Your task to perform on an android device: I forgot to add the location for the meeting, so on the Calendar app, edit the "EMPLOYMENT FAIR EVENT" meeting on December 28 and add Canada to the meeting location.
Image 0: 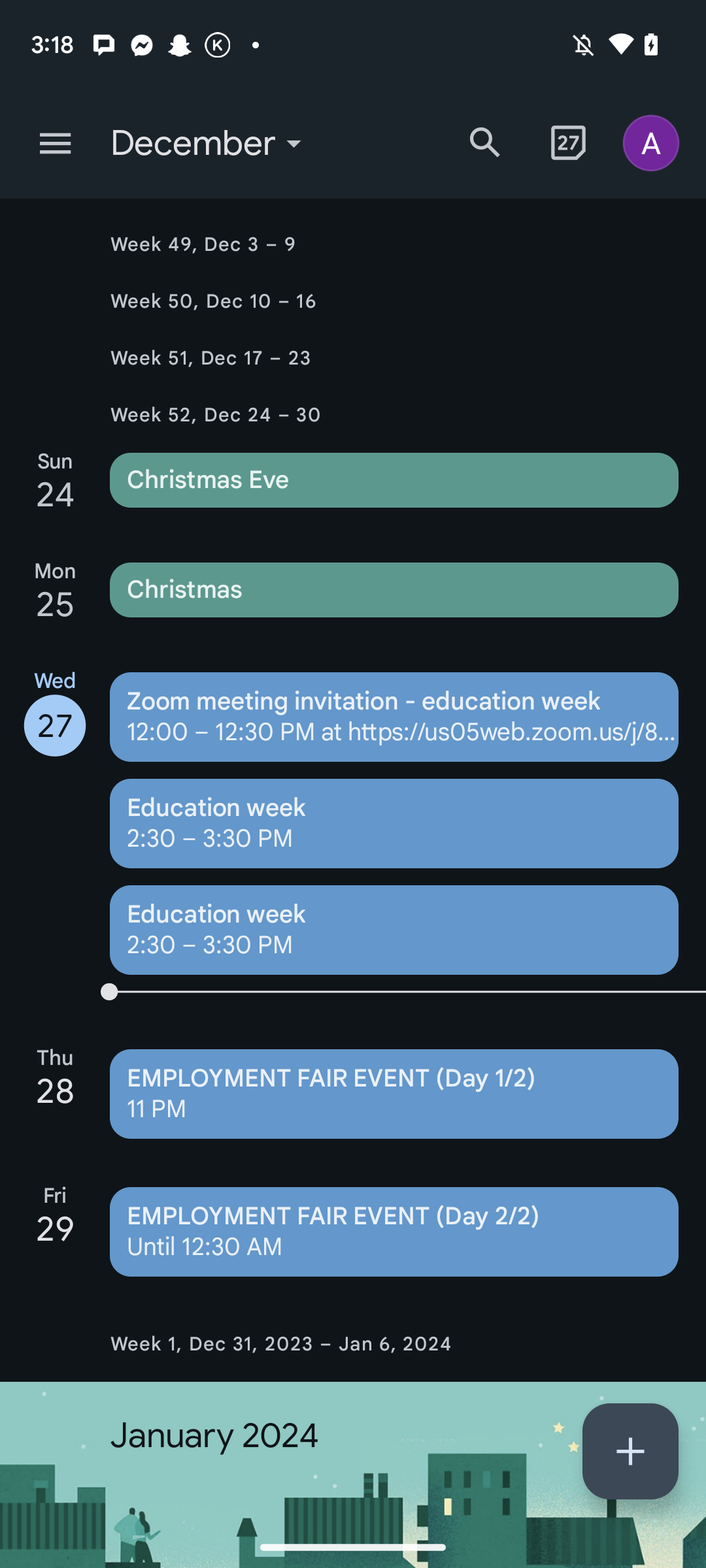
Click on the meeting "EMPLOYMENT FAIR EVENT" on December 28.
Step 0: click (394, 1094)
Image 1: 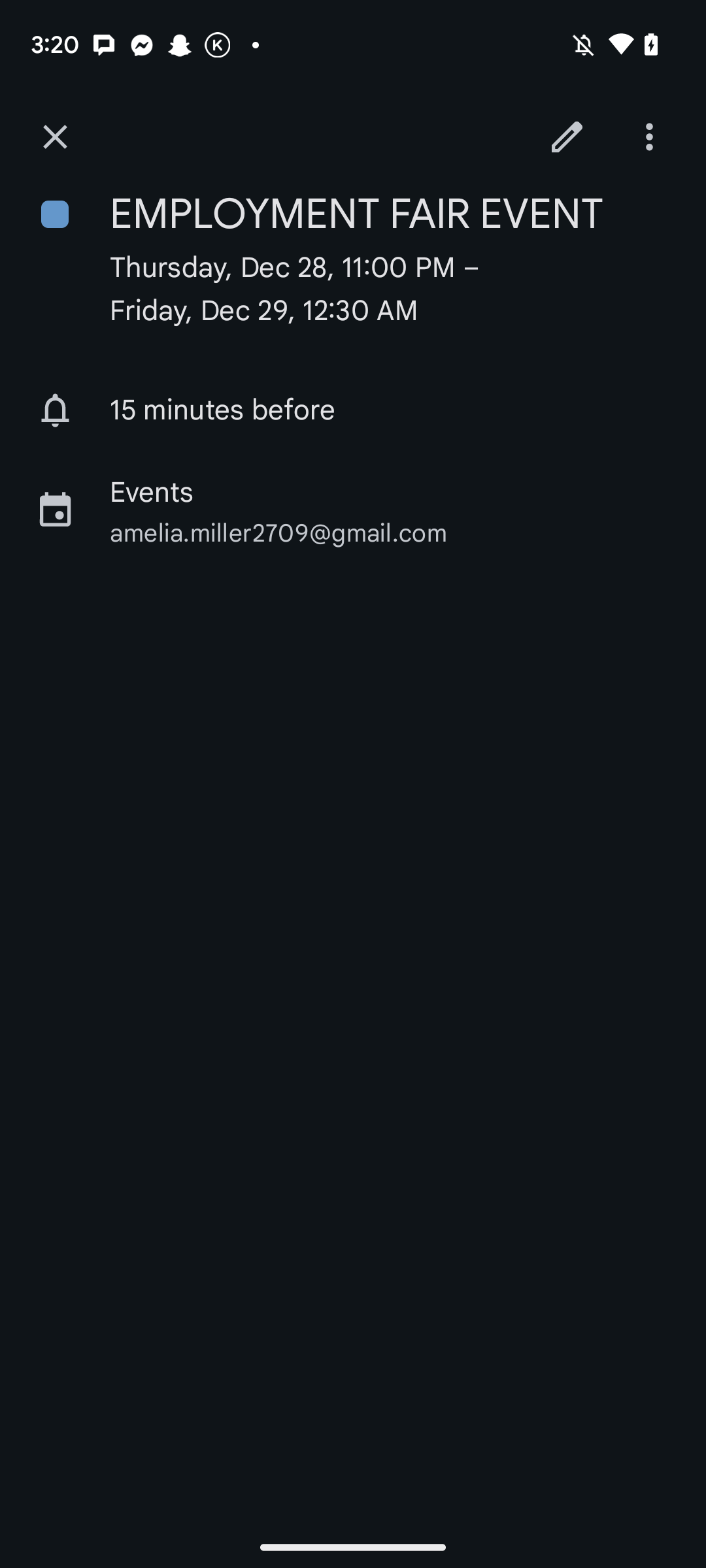
Click on the Edit icon at the top right.
Step 1: click (567, 137)
Image 2: 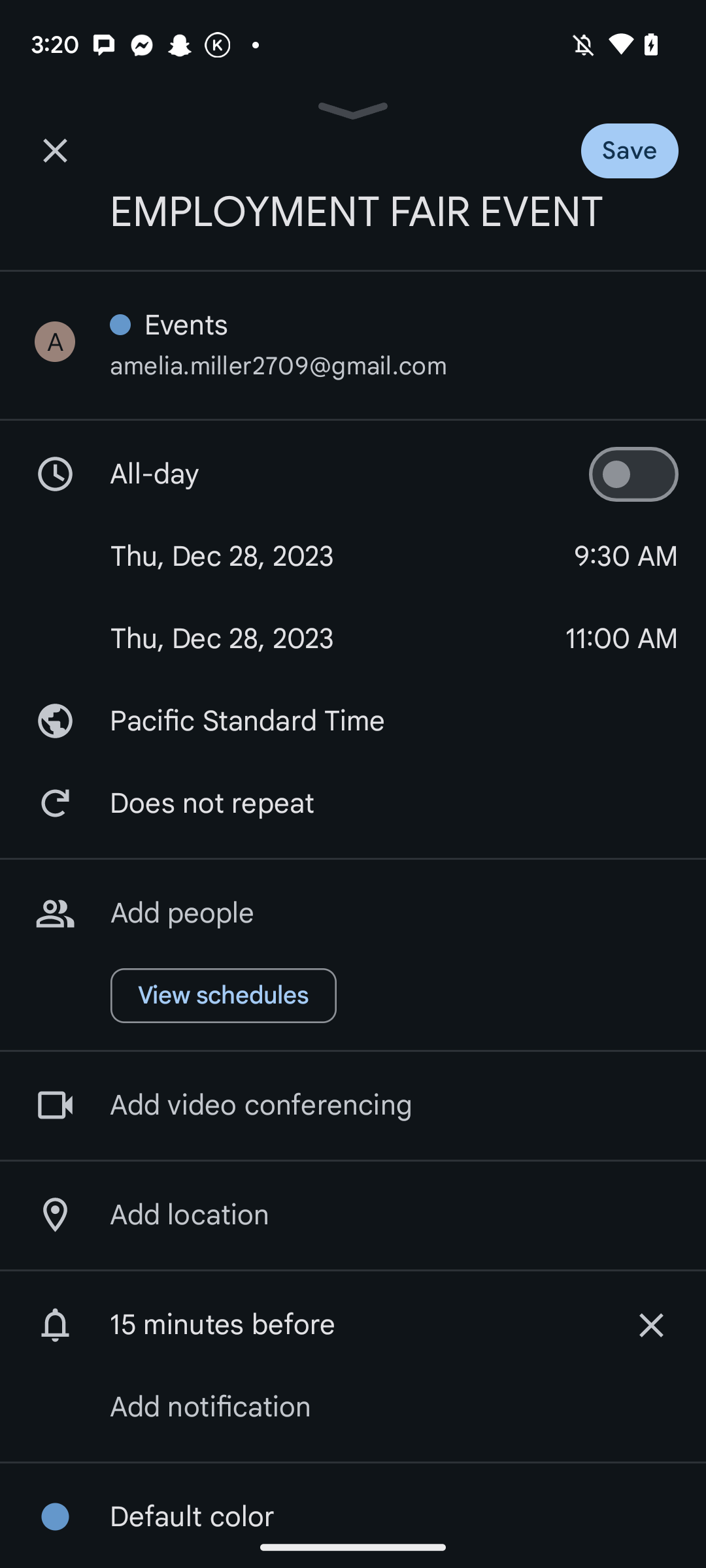
Click on the Add location input box.
Step 2: click (203, 1243)
Image 3: 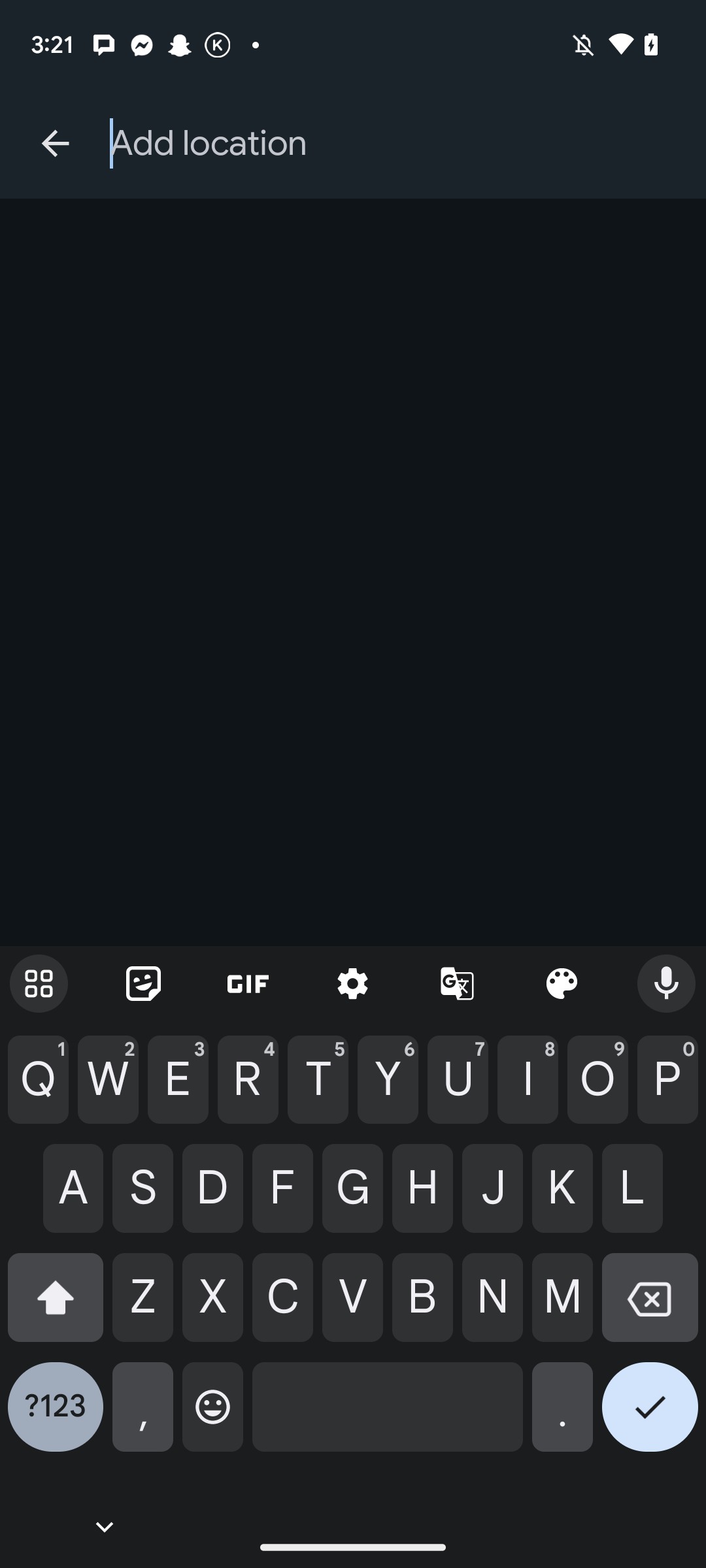
Type "Canada" in the input box.
Step 3: type "Canada"
Image 4: 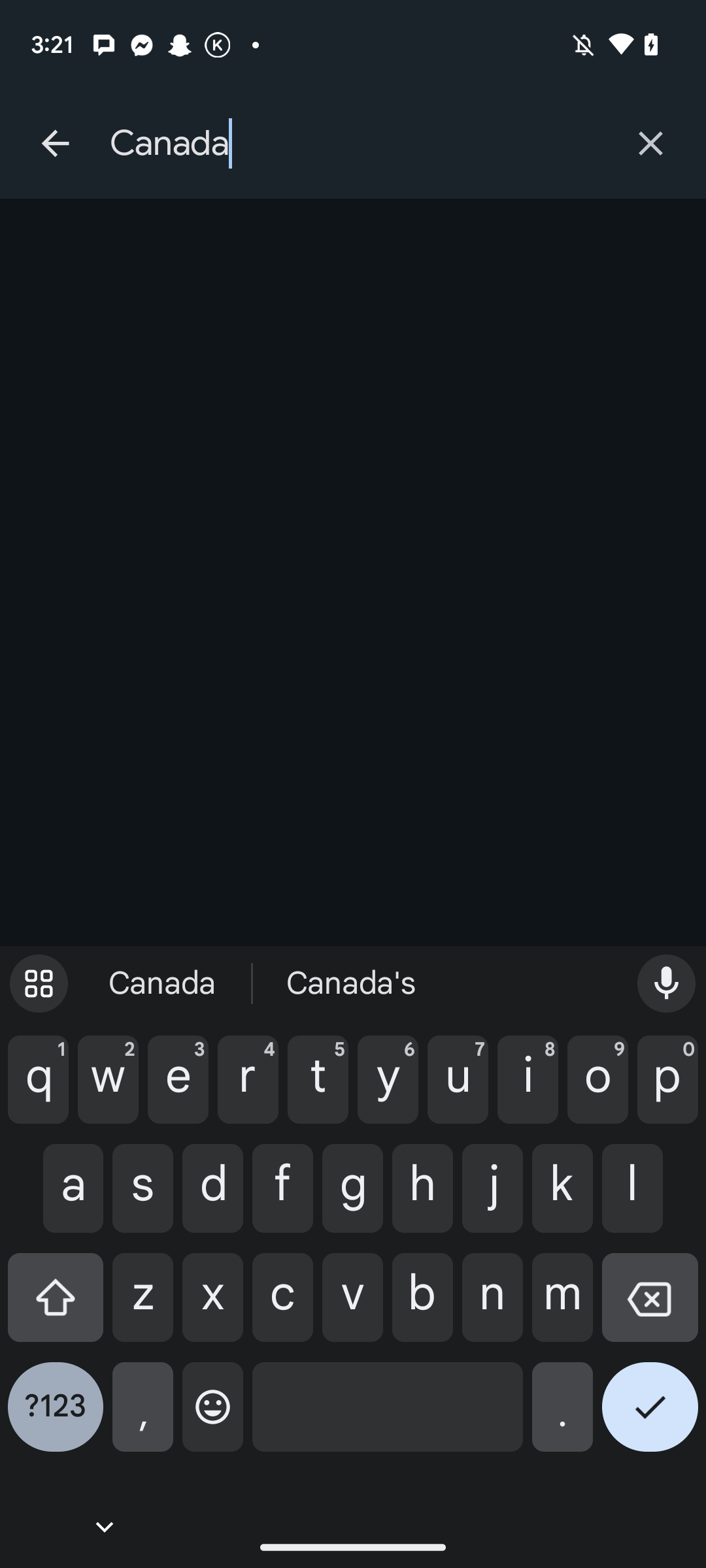
Click on the right tick icon at the bottom right corner of the keyboard.
Step 4: click (650, 1417)
Image 5: 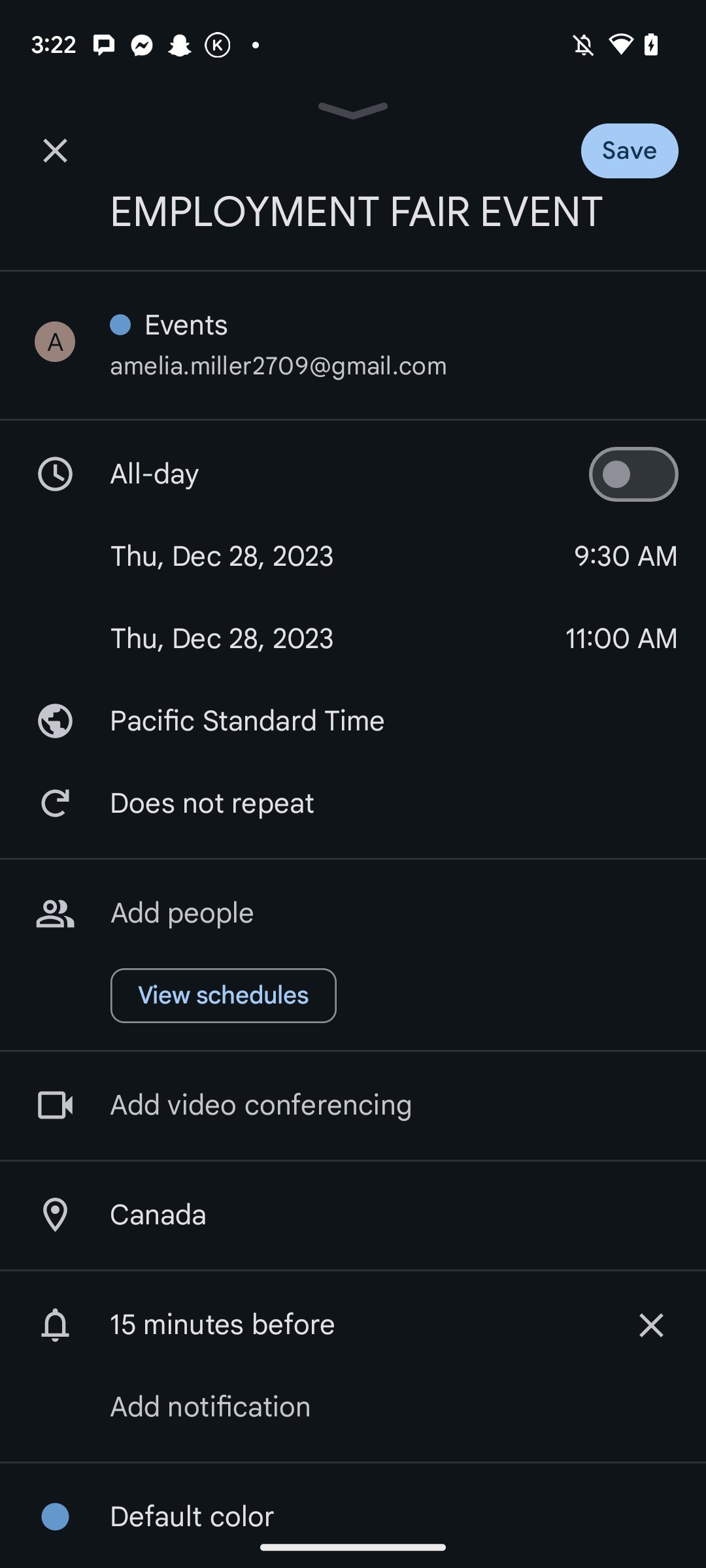
Click on the Save button at the top right corner of the screen
Step 5: click (658, 142)